Your task to perform on an android device: I would like to travel to Sweden in these winters, so I would like to get some information regarding the same in the kayak app.
Image 0: 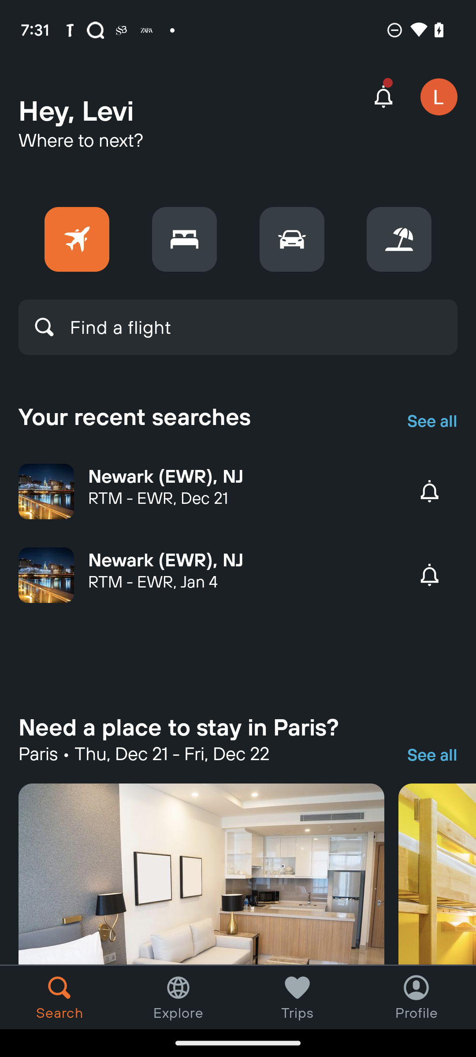
Swipe up to view more options.
Step 0: scroll down
Image 1: 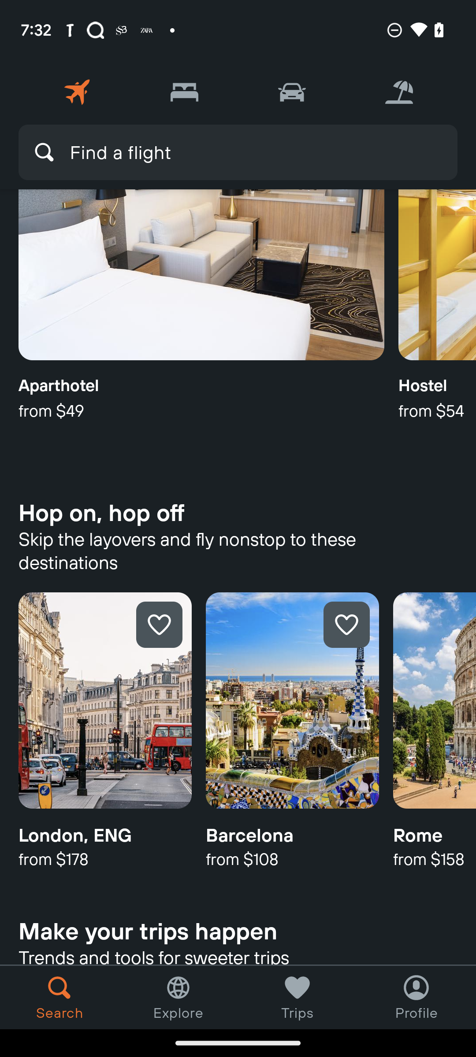
Swipe up to view more options.
Step 1: scroll down
Image 2: 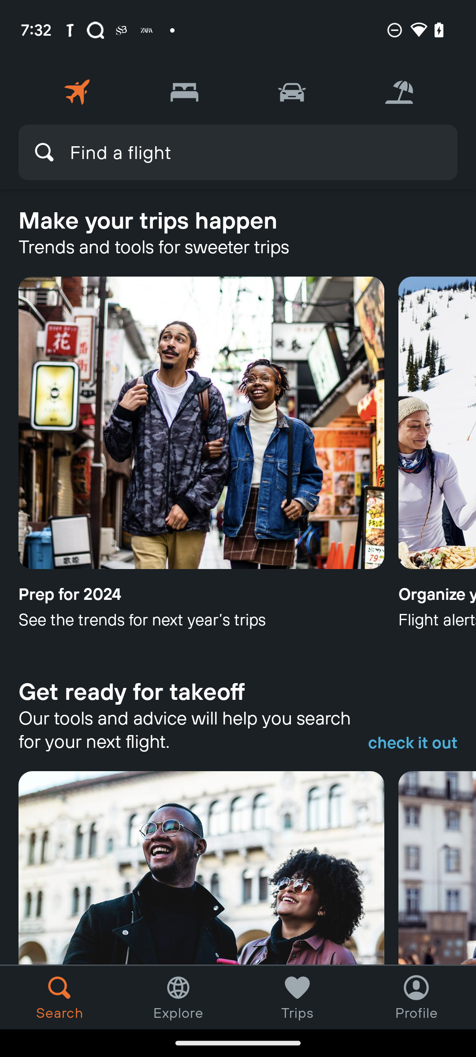
Click on the prep for 2024 article's information card.
Step 2: click (201, 423)
Image 3: 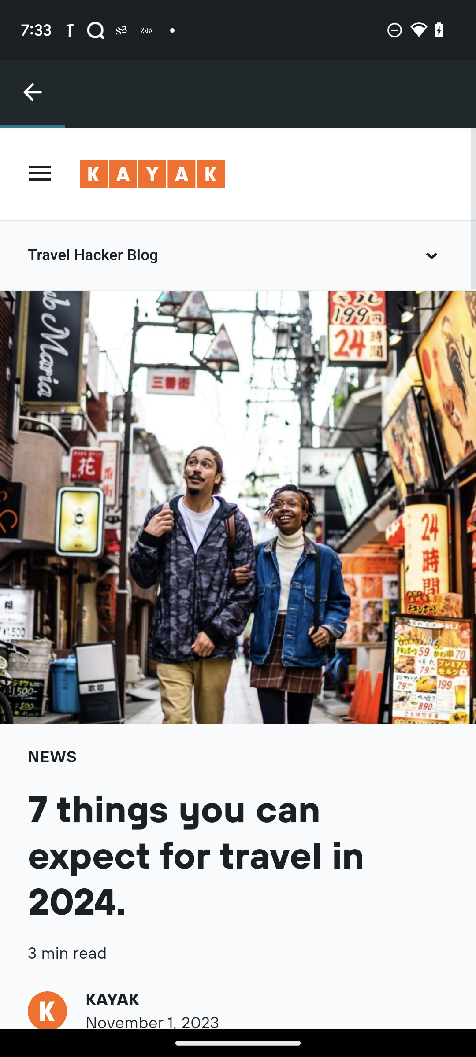
Swipe up to view more information.
Step 3: scroll down
Image 4: 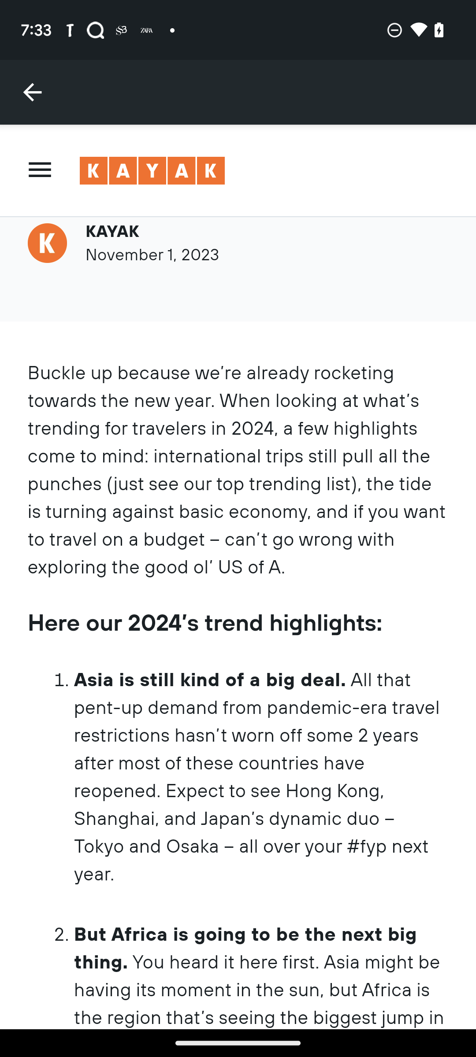
Swipe up to view more information.
Step 4: scroll down
Image 5: 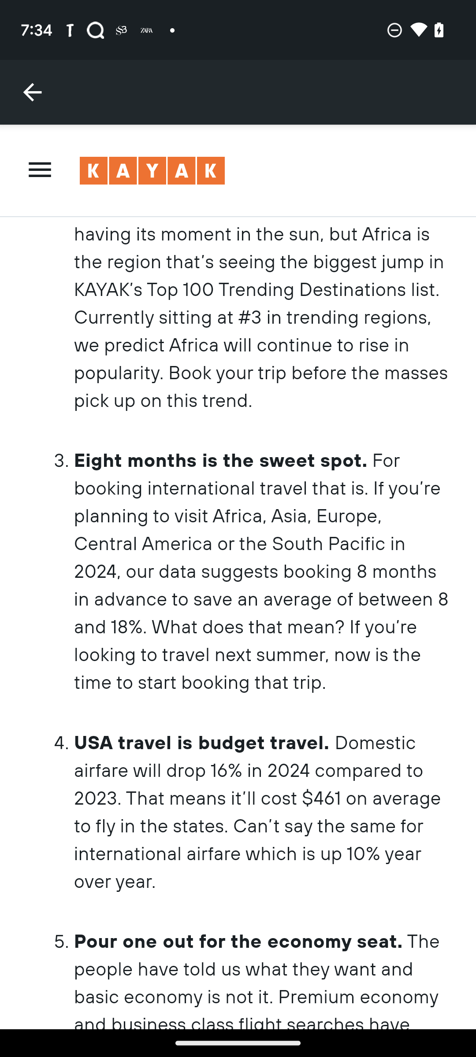
Swipe up to view more information.
Step 5: scroll down
Image 6: 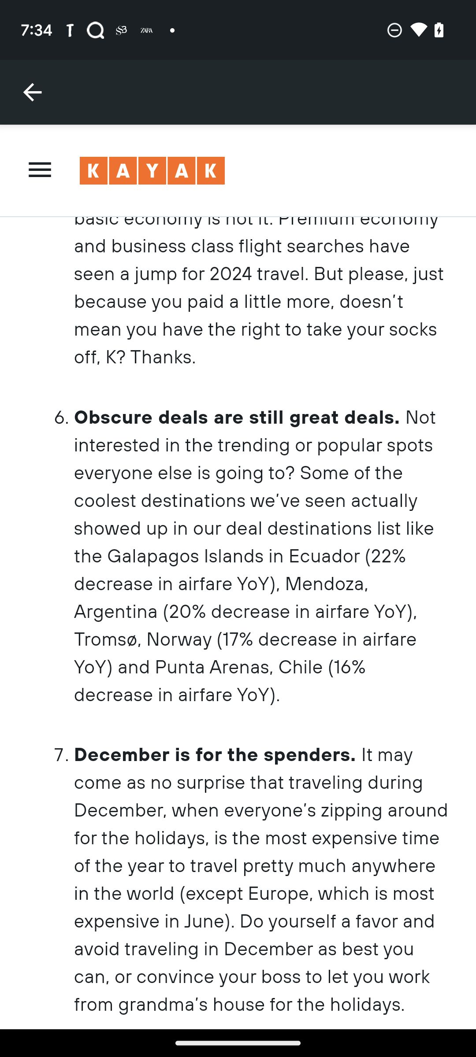
Swipe up to view more information.
Step 6: scroll down
Image 7: 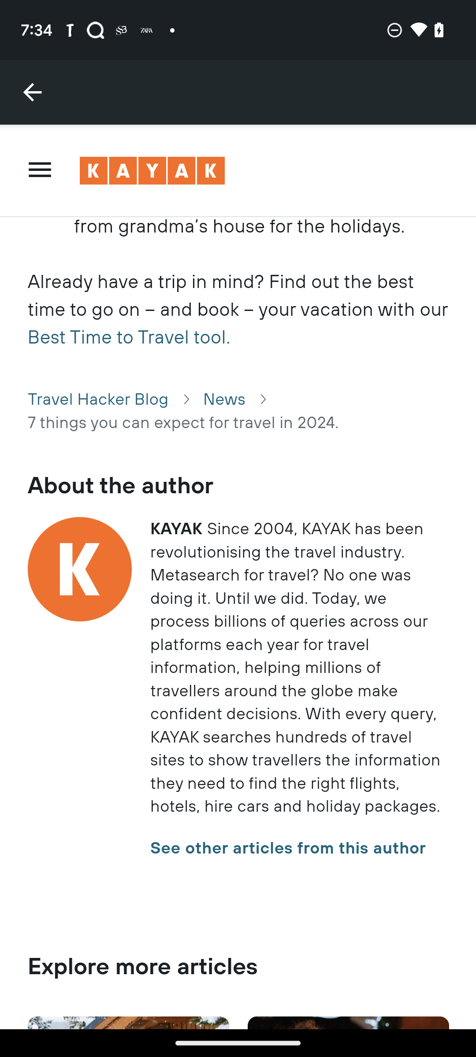
Swipe up to view more information.
Step 7: scroll down
Image 8: 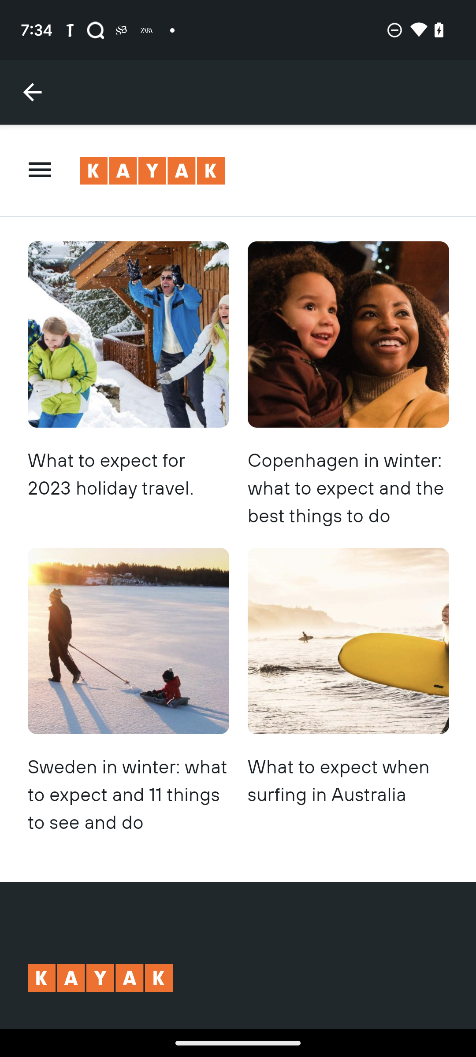
Click on the Sweden in winter article's information card.
Step 8: click (129, 641)
Image 9: 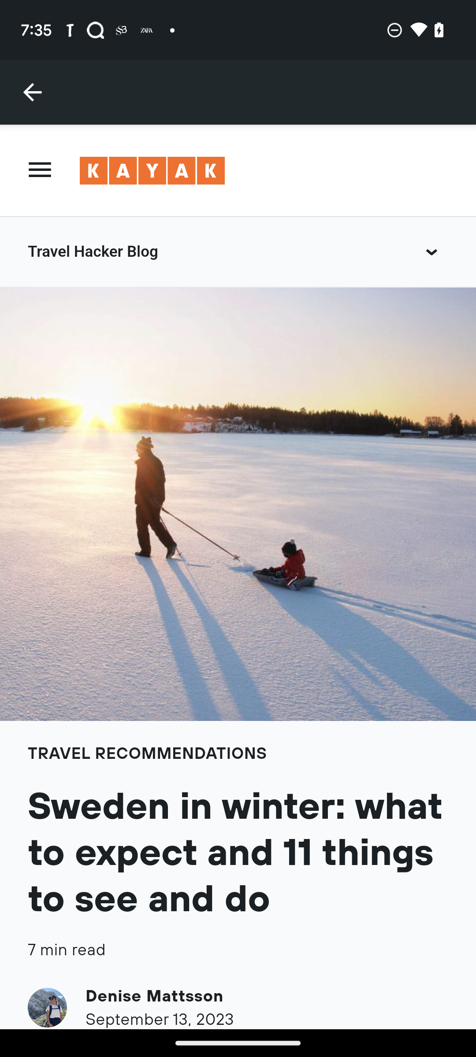
Swipe up to read more.
Step 9: scroll down
Image 10: 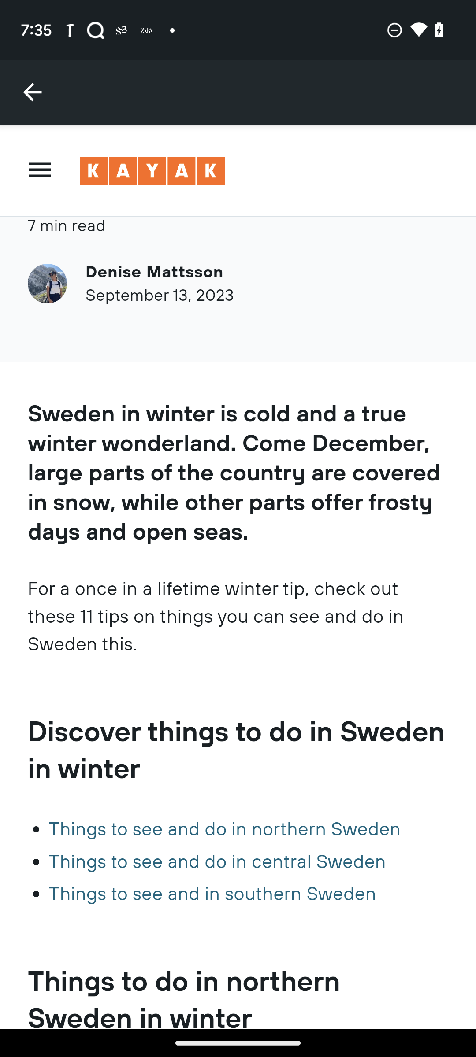
Swipe up to read more.
Step 10: scroll down
Image 11: 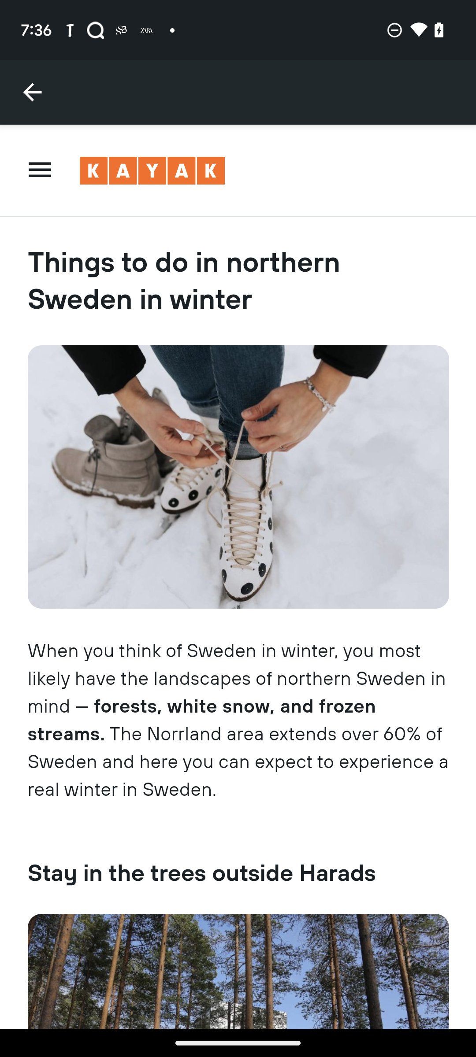
Swipe up to read more.
Step 11: scroll down
Image 12: 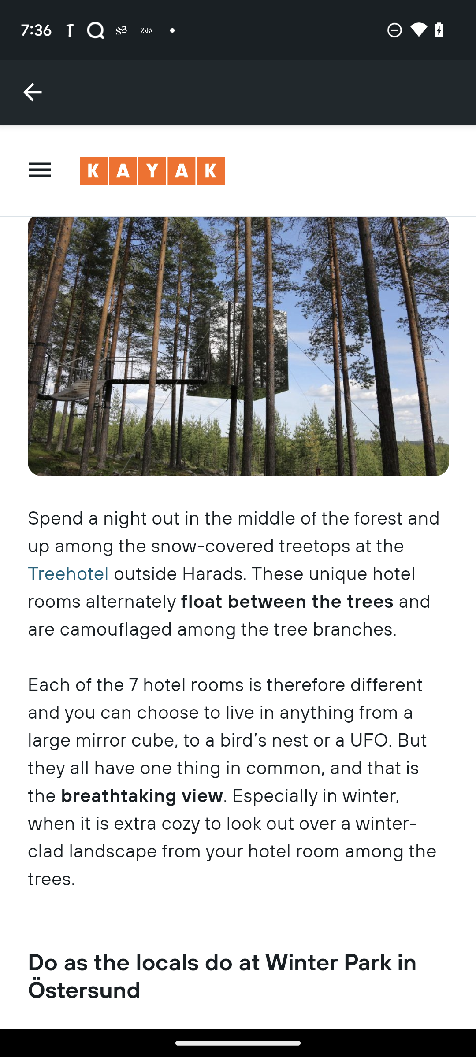
Swipe up to read more.
Step 12: scroll down
Image 13: 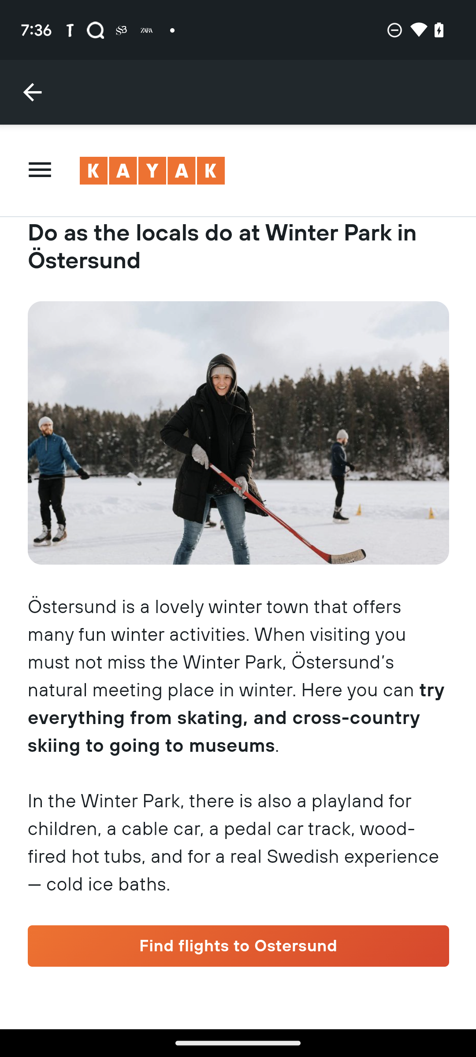
Swipe up to read more.
Step 13: scroll down
Image 14: 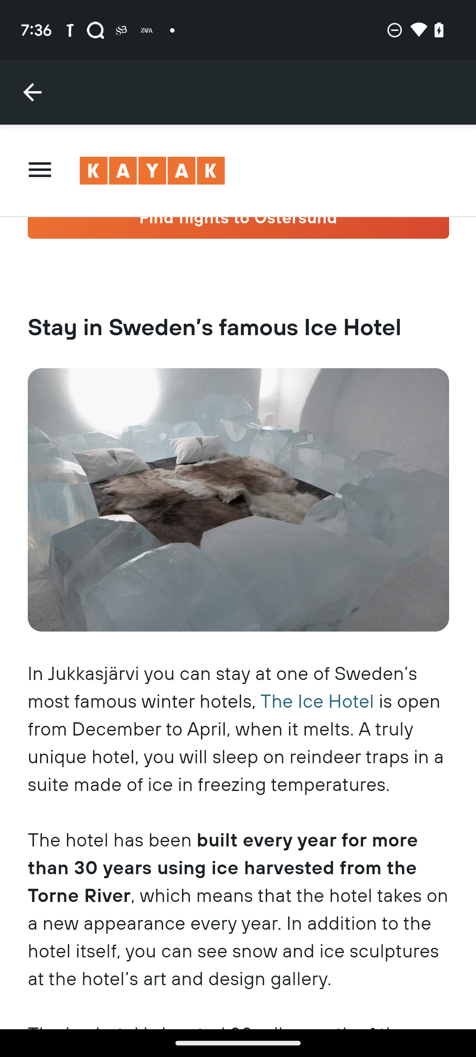
Swipe up to read more.
Step 14: scroll down
Image 15: 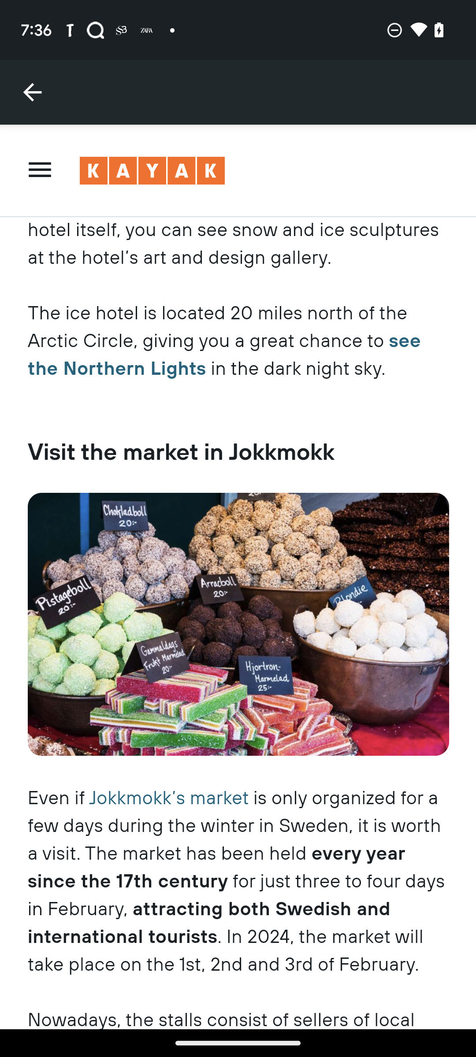
Swipe up to read more.
Step 15: scroll down
Image 16: 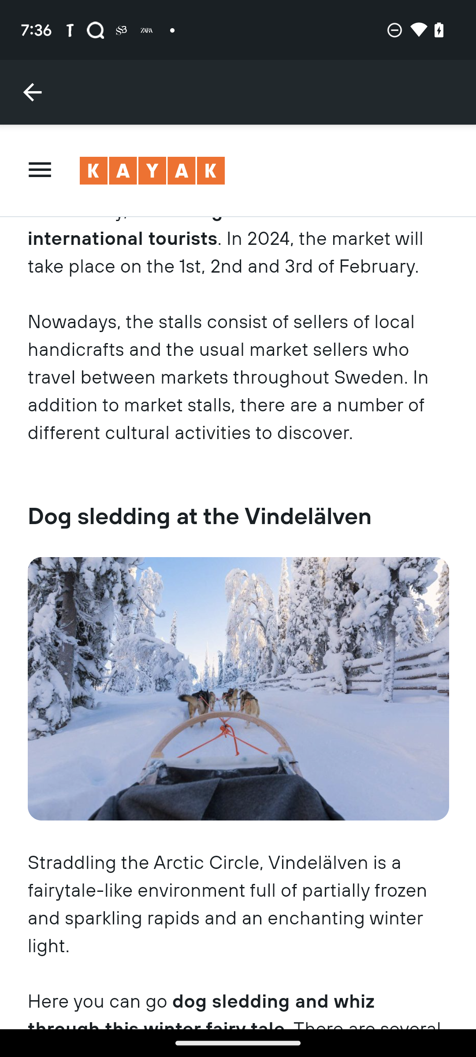
Swipe up to read more.
Step 16: scroll down
Image 17: 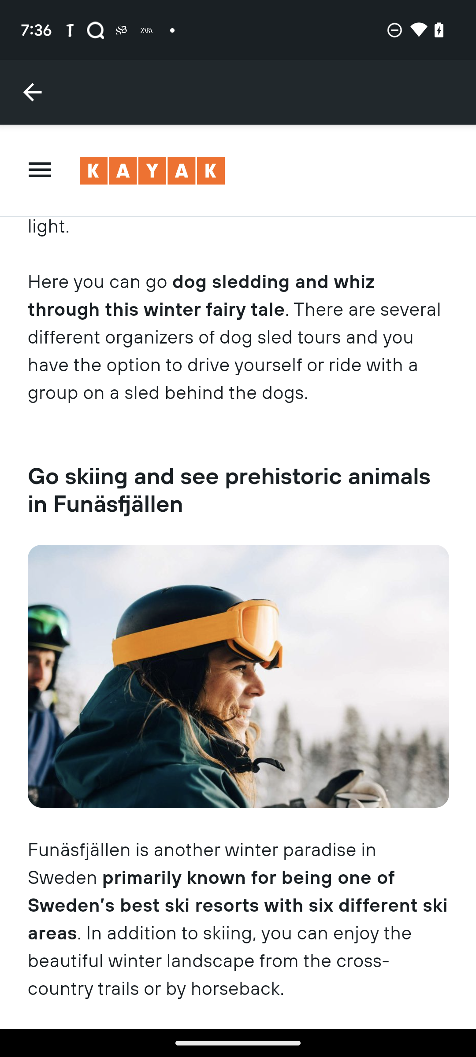
Swipe up to read more.
Step 17: scroll down
Image 18: 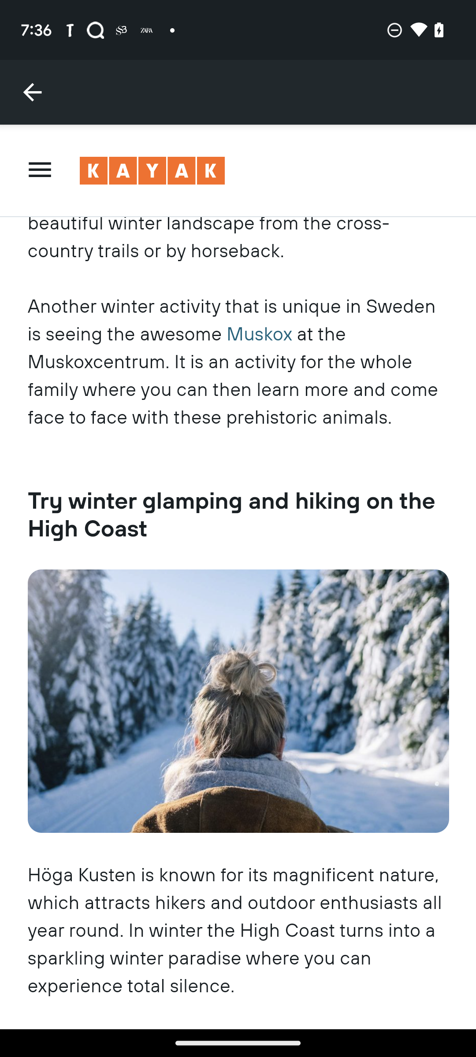
Swipe up to read more.
Step 18: scroll down
Image 19: 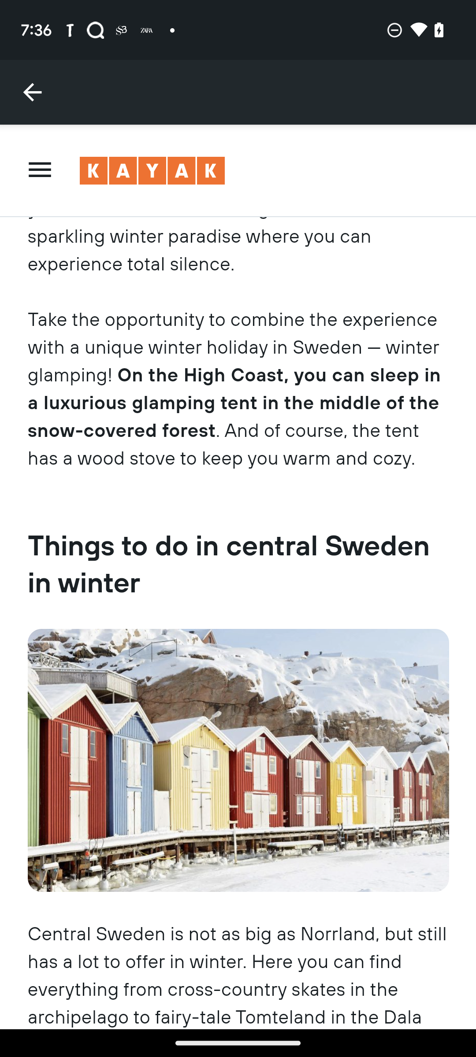
Swipe up to read more.
Step 19: scroll down
Image 20: 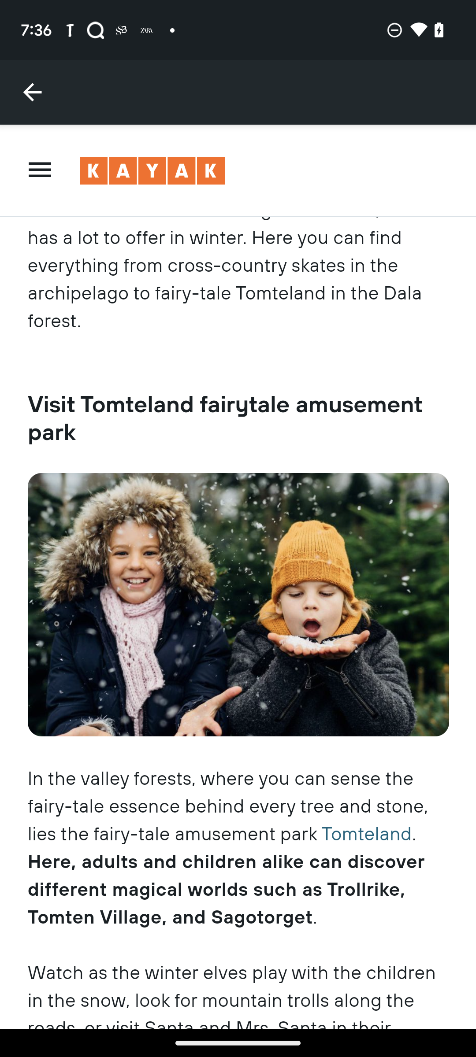
Swipe up to read more.
Step 20: scroll down
Image 21: 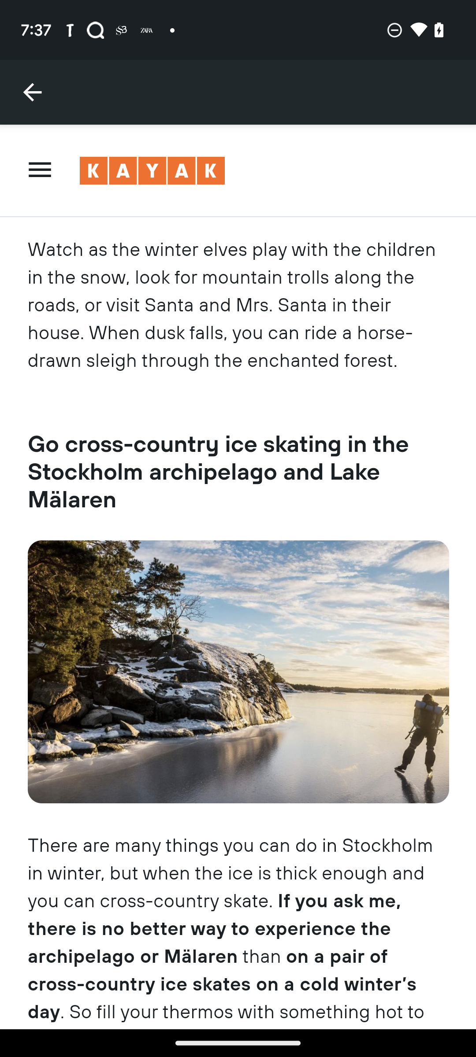
Swipe up to read more.
Step 21: scroll down